Your task to perform on an android device: Open the Jefit app, I would like to track my fitness improvement since I need to assess the results of the consistent workouts I've been performing.
Image 0: 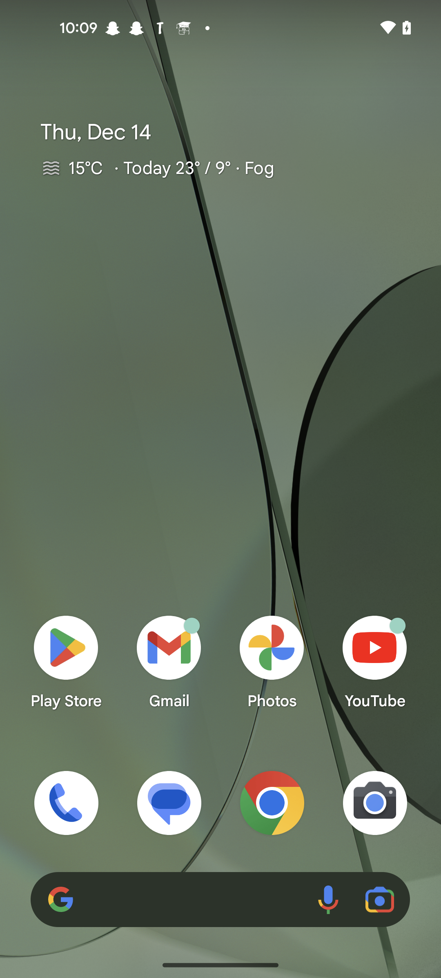
open the jetfit app
Step 0: open app "JEFIT"
Image 1: 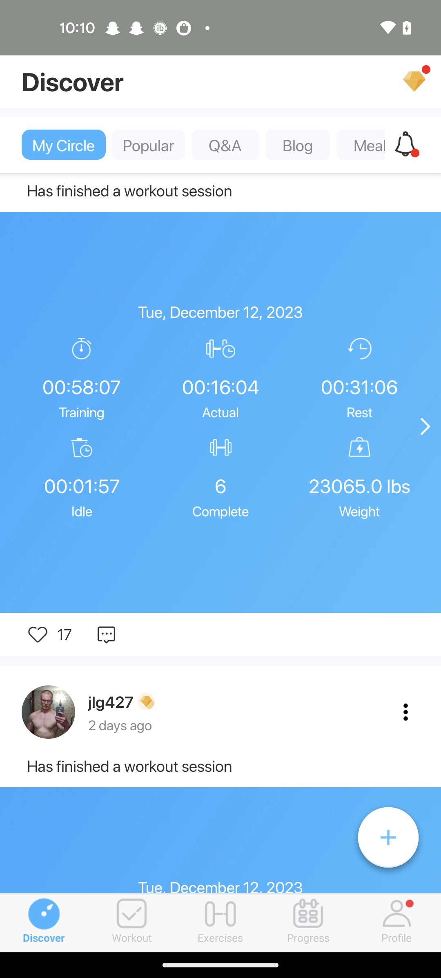
Click on the progress tab
Step 1: click (309, 923)
Image 2: 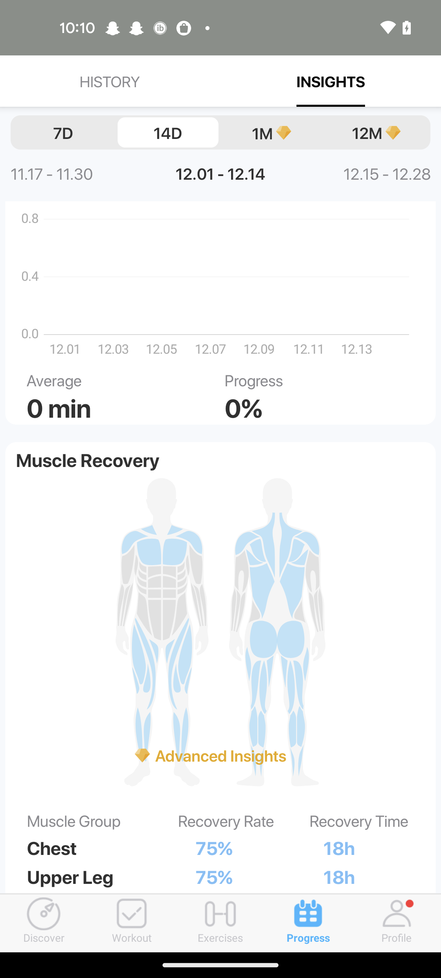
Swipe up to track the workout 
Step 2: scroll down
Image 3: 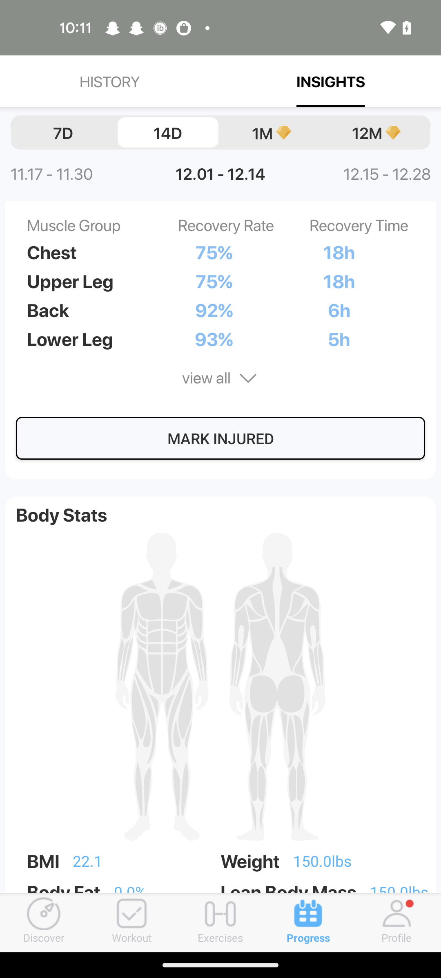
Swipe up to track the workout 
Step 3: scroll down
Image 4: 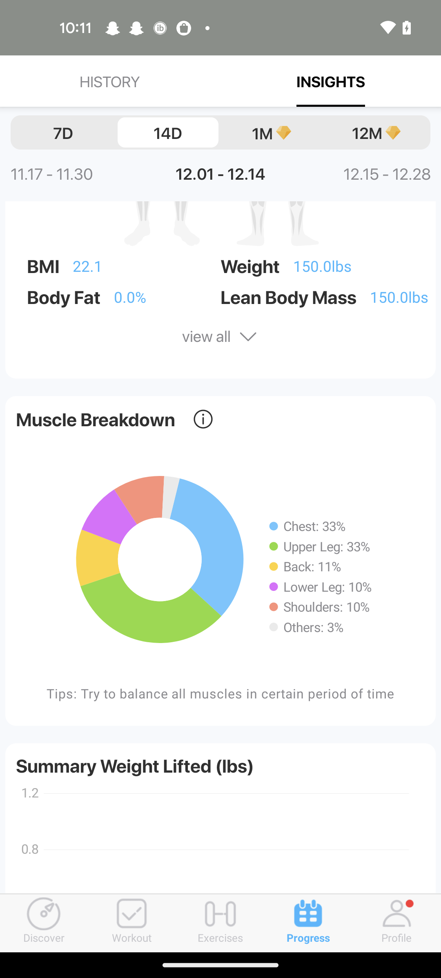
Swipe up to track the workout 
Step 4: scroll down